Your task to perform on an android device: I want to go as fast as I can to Amsterdam. Check out the bus's details with the Flixbus app.
Image 0: 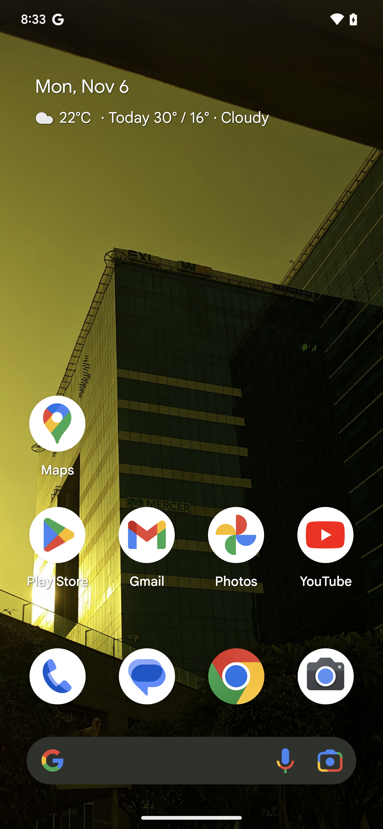
Open FlixBus app
Step 0: open app "FlixBus"
Image 1: 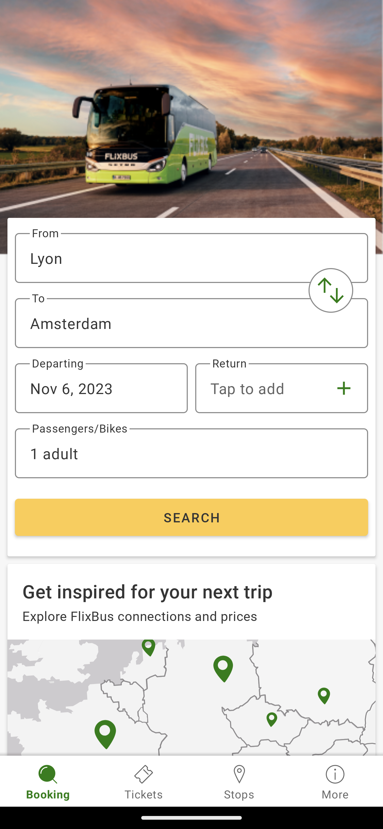
Click on the search button
Step 1: click (191, 517)
Image 2: 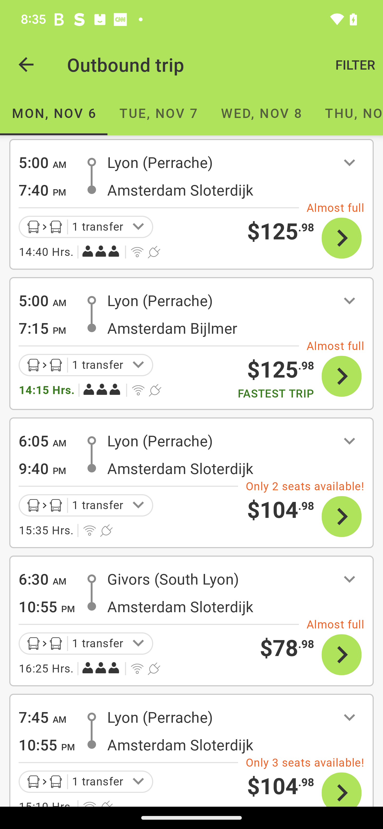
Click on the third suggestion 
Step 2: click (221, 468)